Your task to perform on an android device: I believe that the word Yoga Videos is appropriate for use. Rename the Yoga folder to Yoga Video.
Image 0: 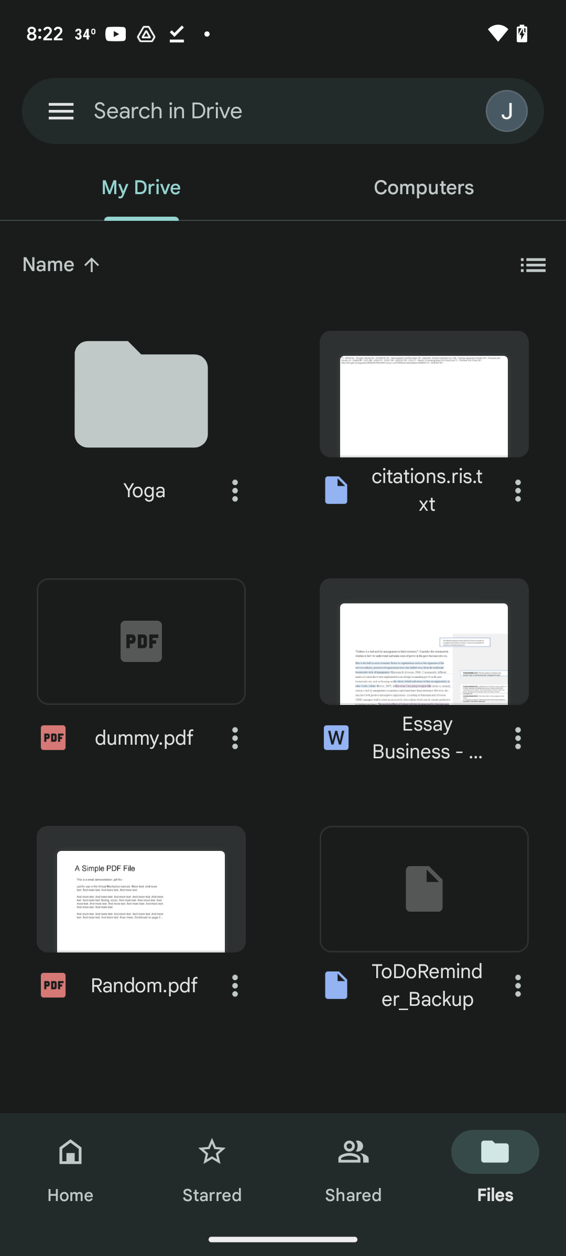
Click on the three dots next to the yoga
Step 0: click (235, 490)
Image 1: 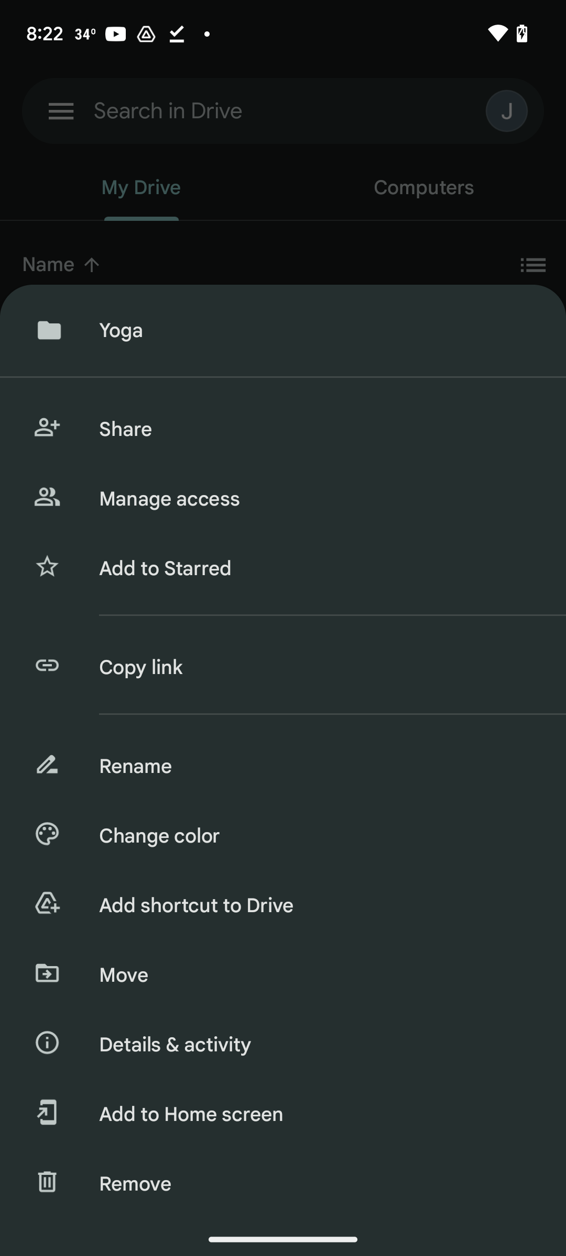
Click on the rename option
Step 1: click (315, 766)
Image 3: 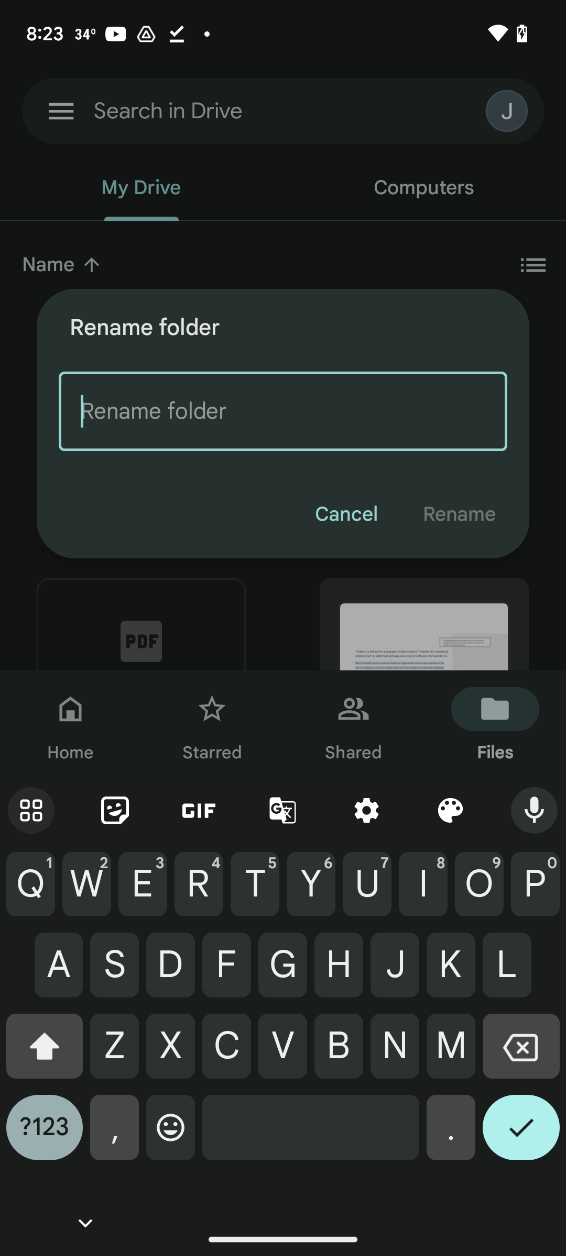
Enter the folder name as "Yoga Video"
Step 3: type "Yoga Video"
Image 4: 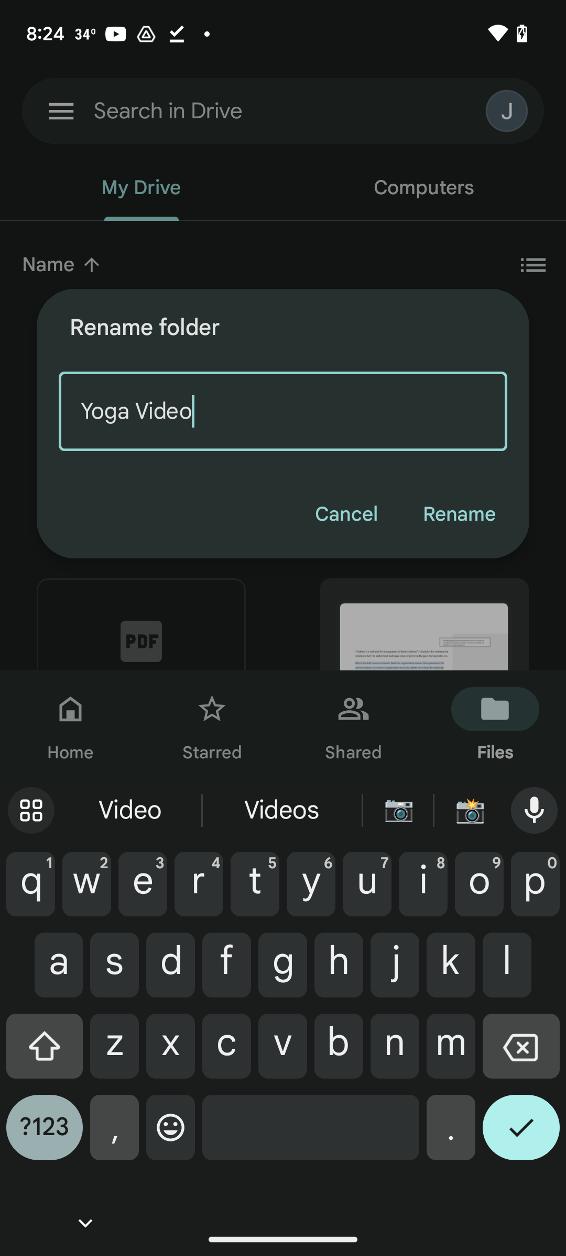
Click on the rename button
Step 4: click (459, 514)